Your task to perform on an android device: Save all Ingredients in the Grocery List for Blueberry Muffins.
Image 0: 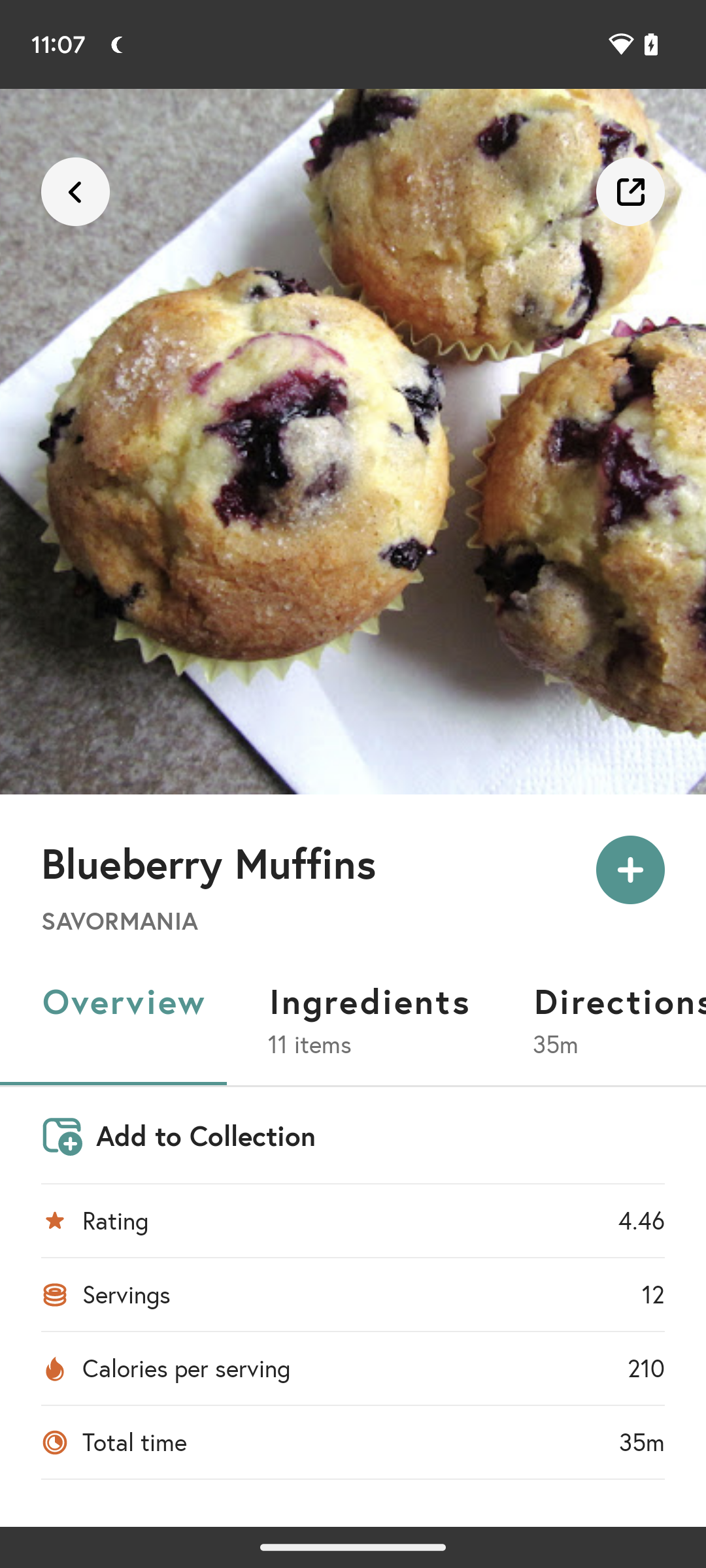
Click on Ingredients
Step 0: click (369, 1000)
Image 1: 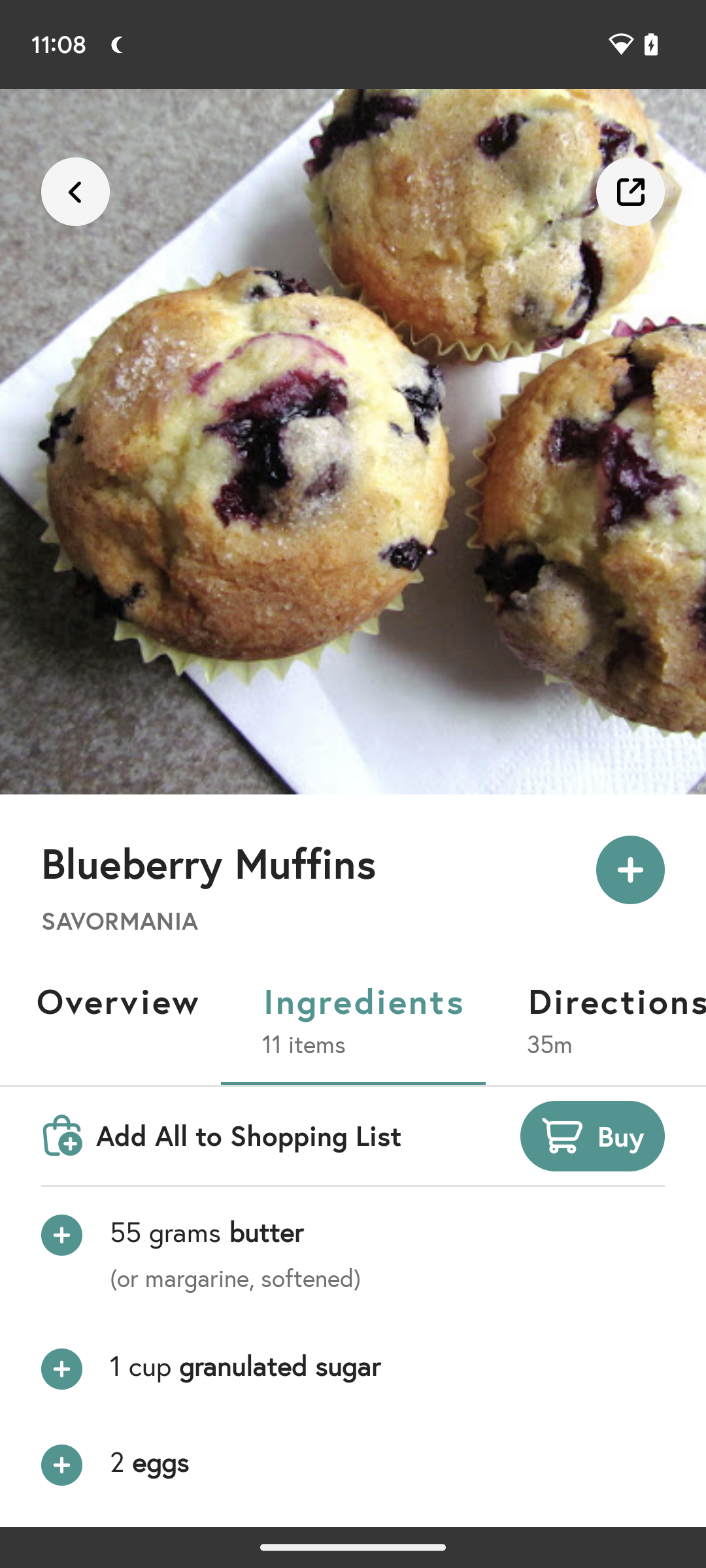
Click on the Add All to Shopping List option at the left side of the screen
Step 1: click (248, 1135)